Your task to perform on an android device: I went to France over the weekend and took Eiffel Tower photos. View the first image of the Eiffel Tower in the Gallery App.
Image 0: 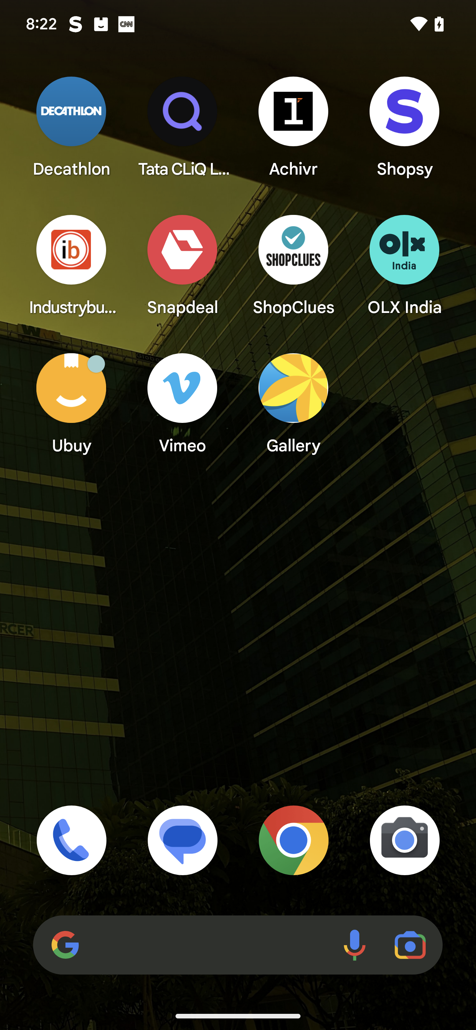
Open Gallery app
Step 0: open app "Gallery"
Image 1: 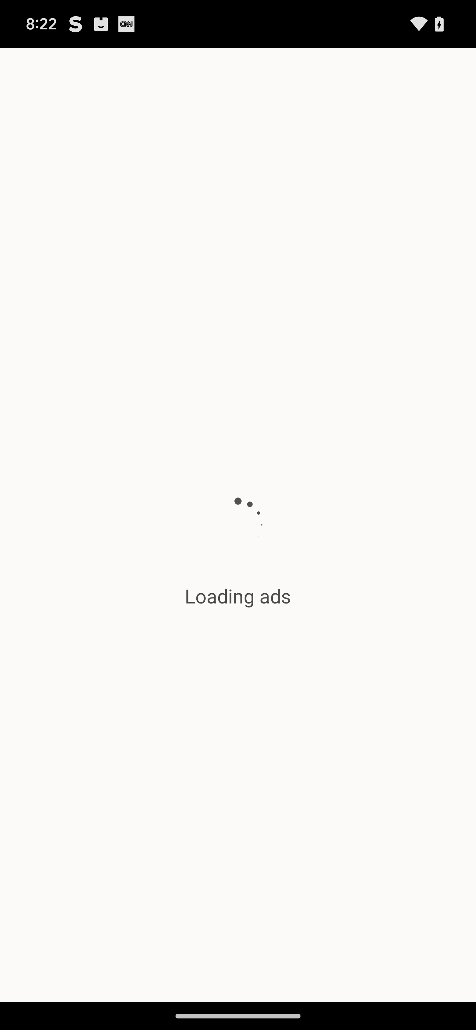
Open Gallery app
Step 1: wait
Image 4: 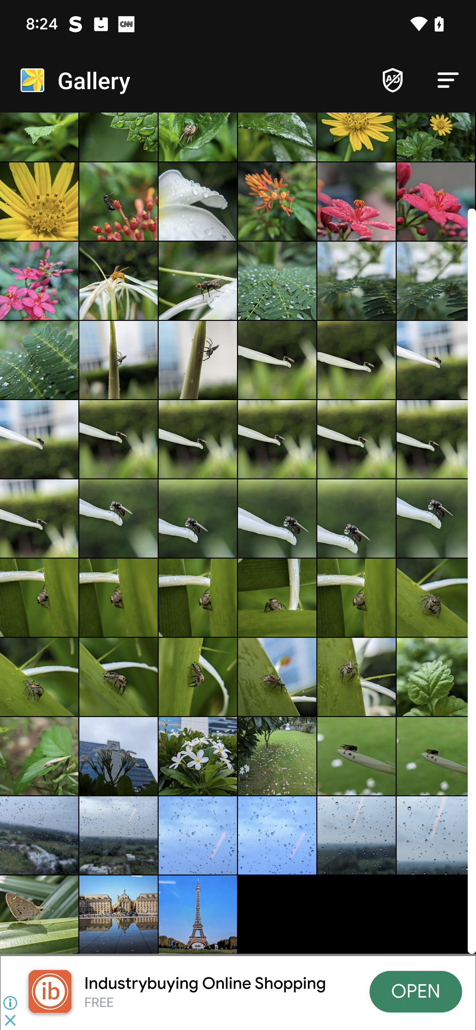
Click on the Eiffel Tower Image
Step 4: click (196, 914)